Your task to perform on an android device: I want to buy a pair of shoes from adidas brand, so search for the shoes for me from adidas brand in the ASOS app.
Image 0: 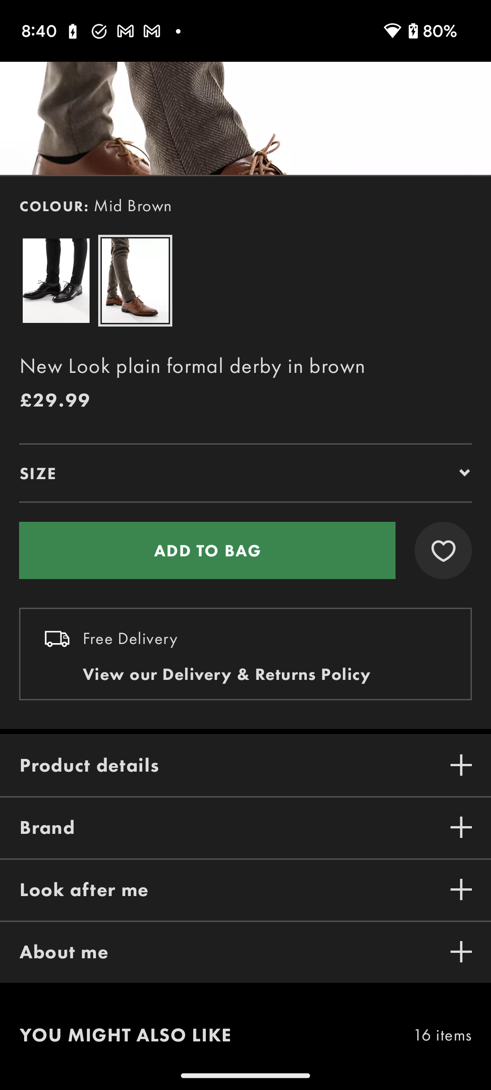
Go back to the previous page.
Step 0: press back button
Image 1: 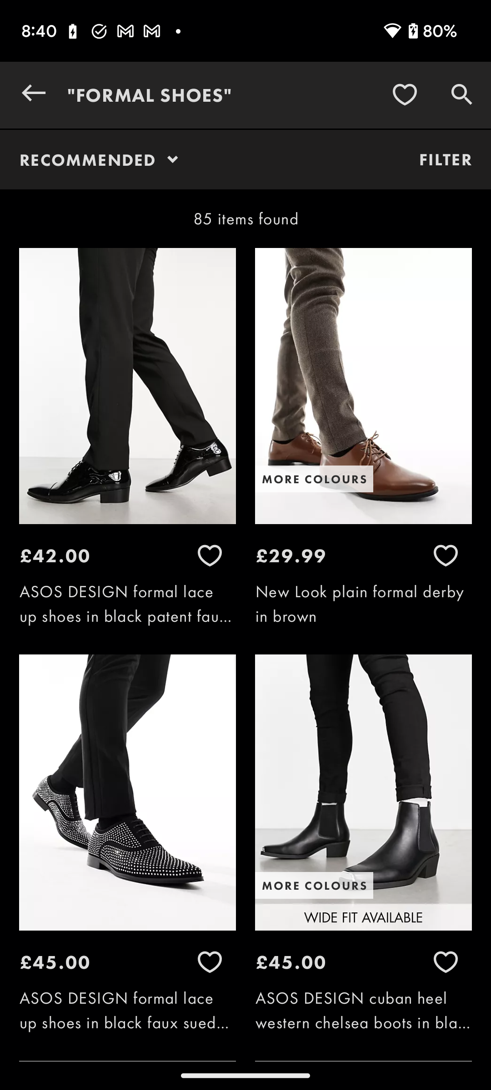
Click on the search icon at the top right corner of the screen to search for the shoes brand.
Step 1: click (462, 95)
Image 2: 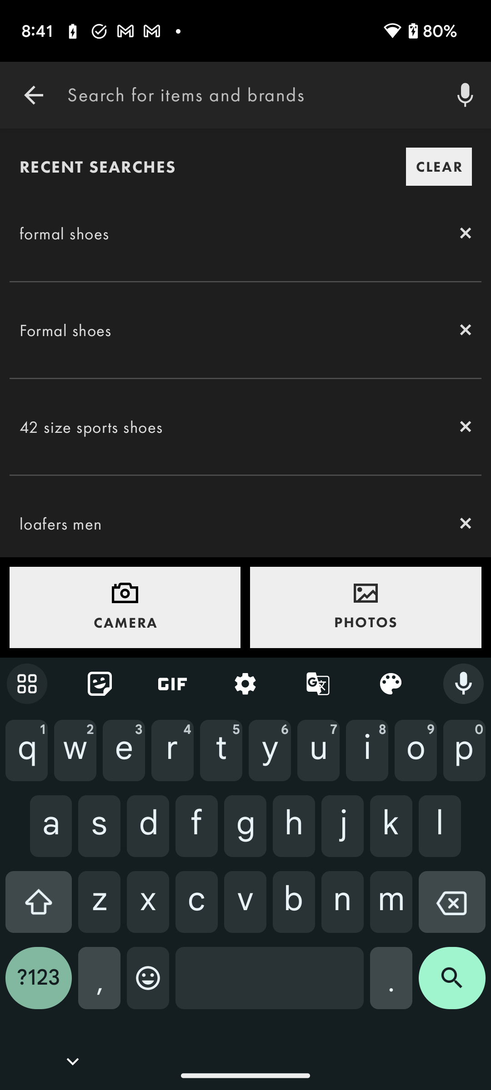
Type Adidas shoes in the search bar to search for the shoes.
Step 2: type "adidas shoes"
Image 3: 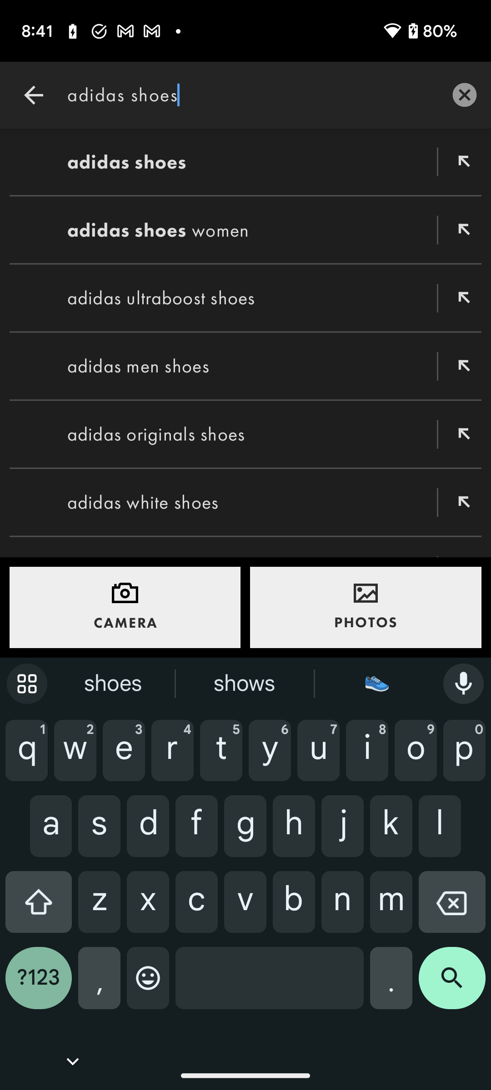
Click on the search icon at the bottom right corner of the screen to view the search result.
Step 3: click (452, 985)